Your task to perform on an android device: I forgot to add an image of mechanical engineering projects in this slide, and I have an image of mechanical engineering projects that I want to add on a new page in this slide in the PowerPoint app.
Image 0: 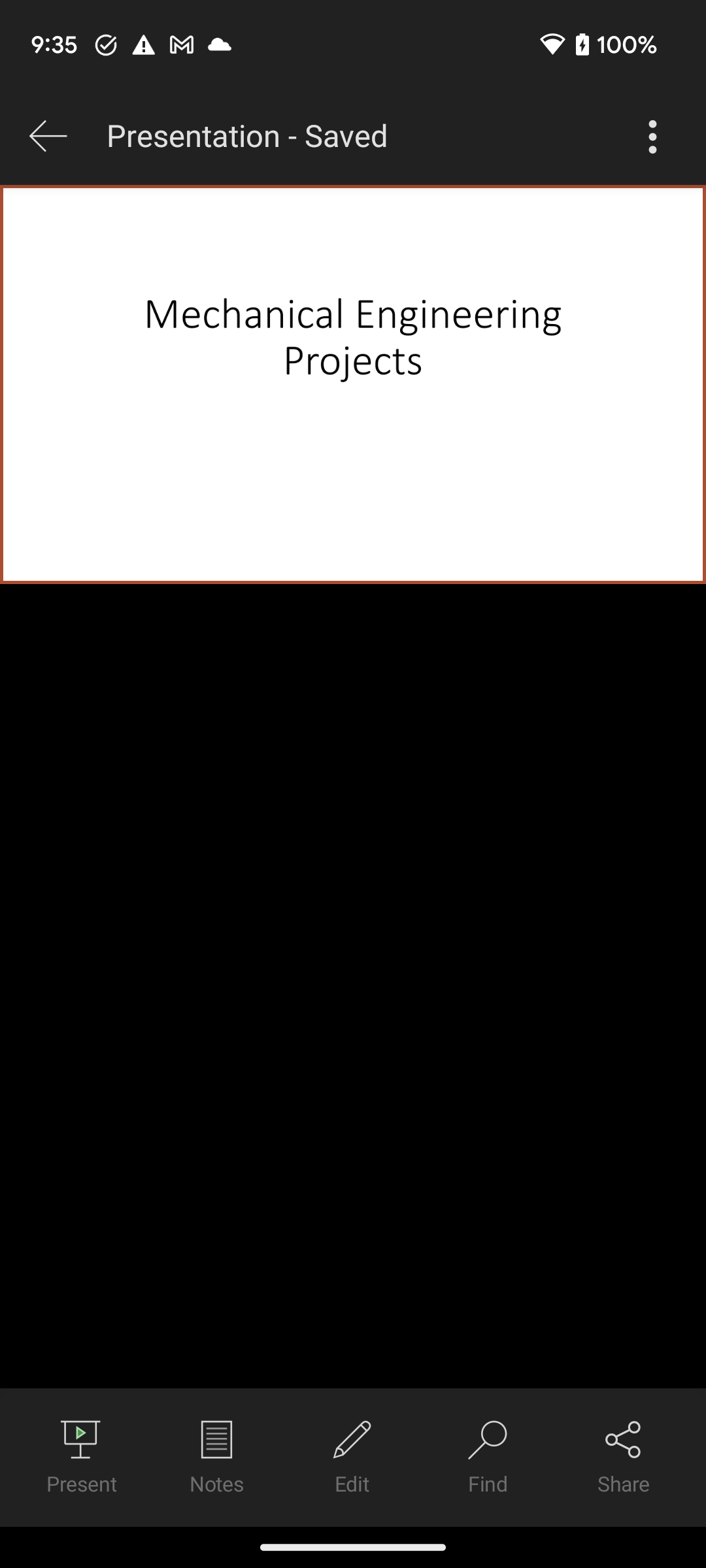
Click on the Edit tab at the bottom of the screen to edit this slide.
Step 0: click (352, 1457)
Image 2: 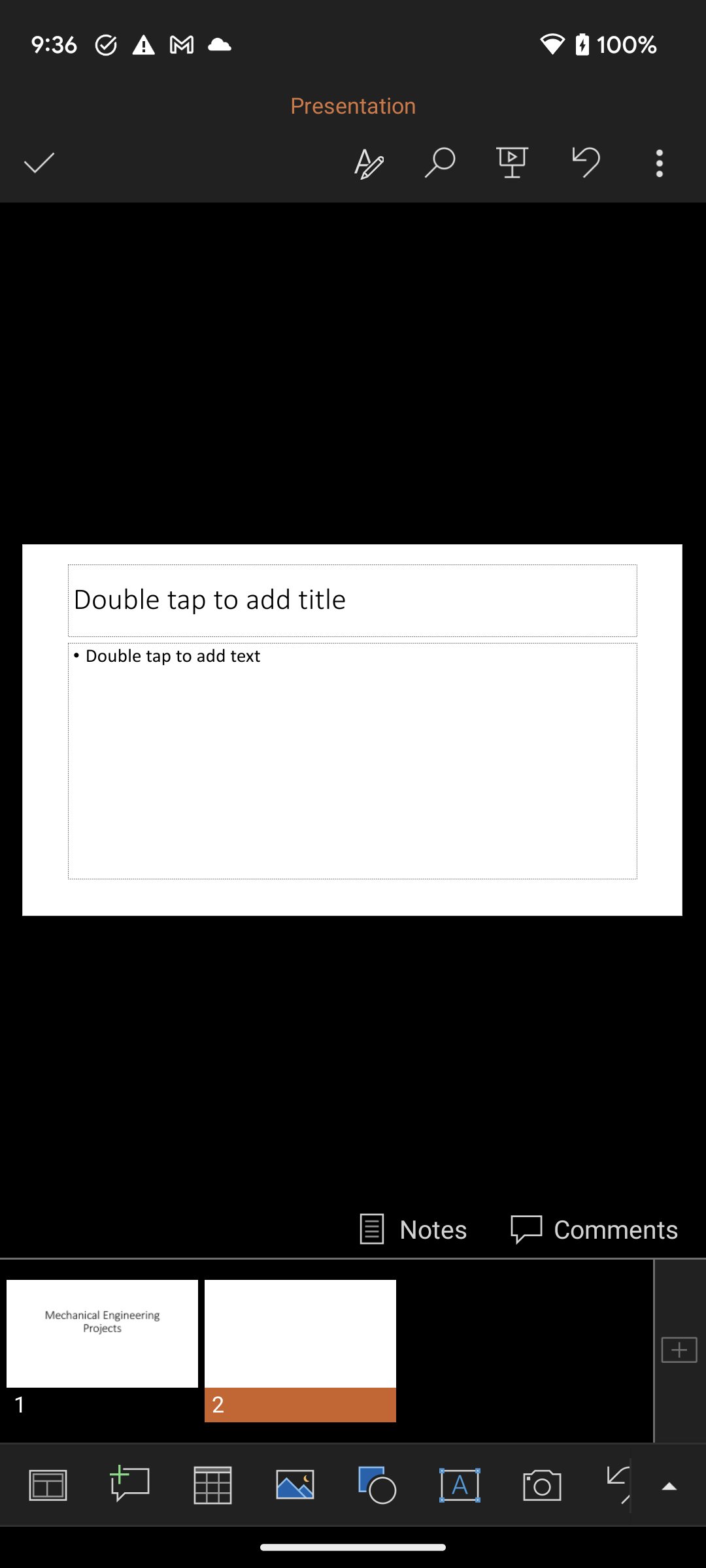
Click on the image icon at the bottom of the screen to insert an image to this slide.
Step 2: click (295, 1484)
Image 3: 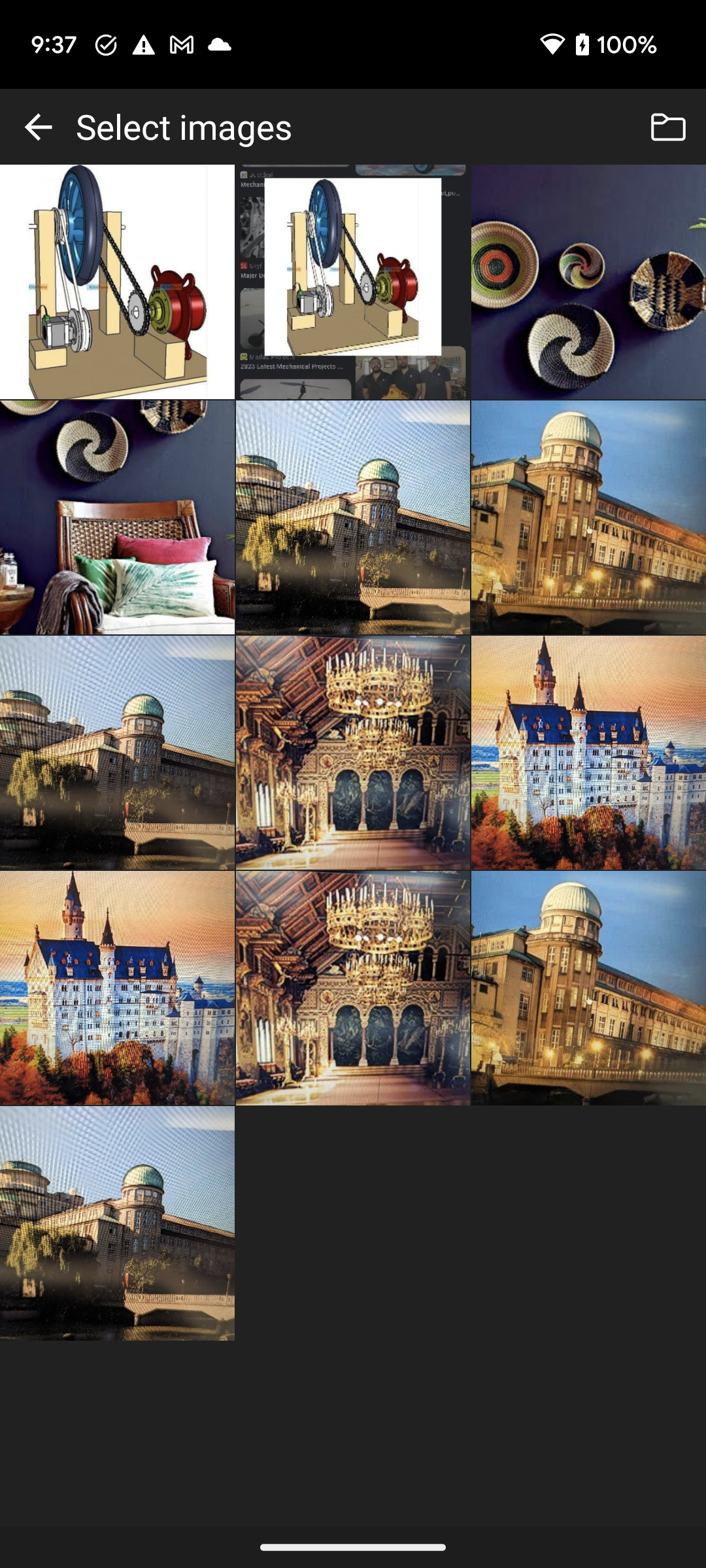
Click on the first image of mechanical engineering projects to select this image.
Step 3: click (118, 282)
Image 4: 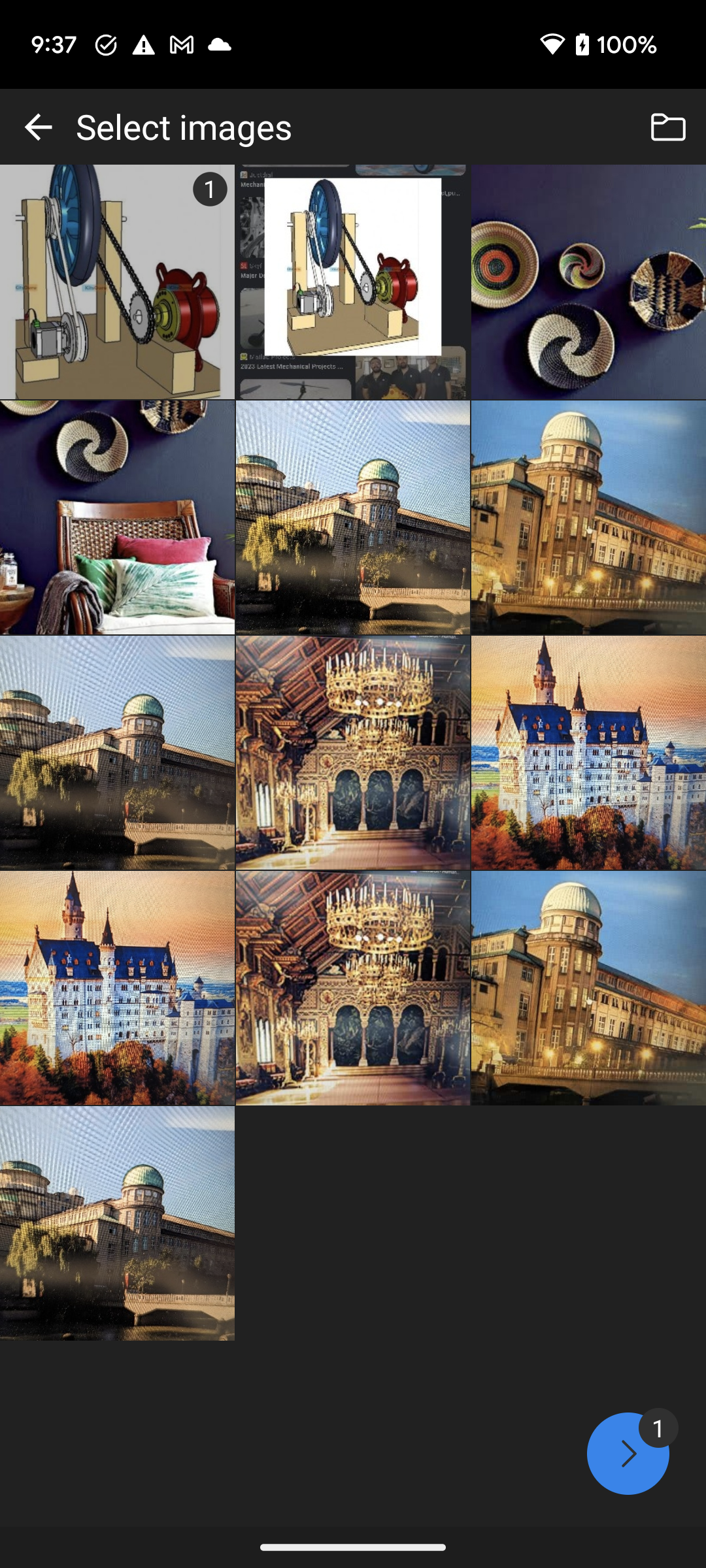
Click on the drop right vector icon at the bottom right corner of the screen to add this image to the slide.
Step 4: click (632, 1454)
Image 5: 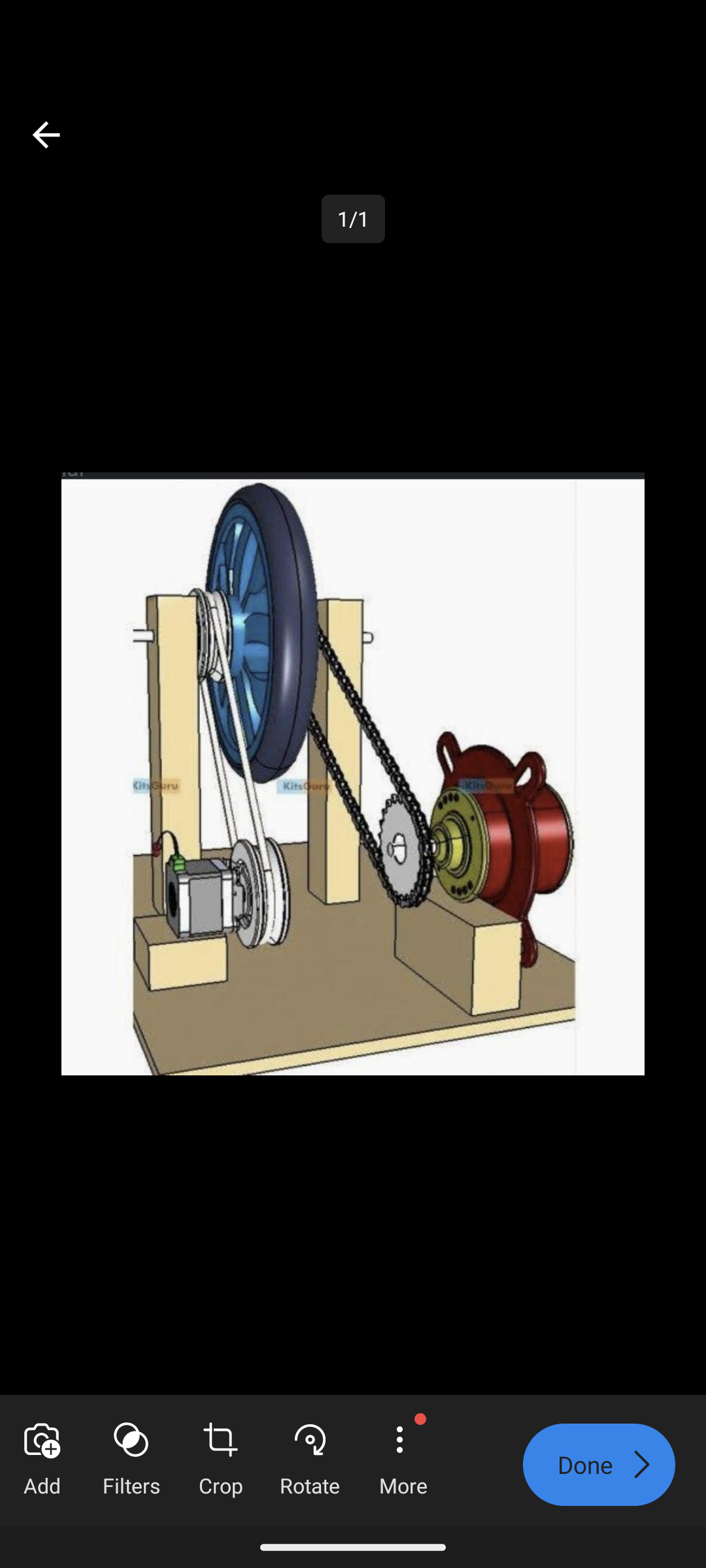
Click on the Done button at the bottom right corner of the screen to insert this image in the slide.
Step 5: click (585, 1464)